Your task to perform on an android device: I want an important file to access offline due to some conditions I am unable to study , access the important file in the Drive app .
Image 0: 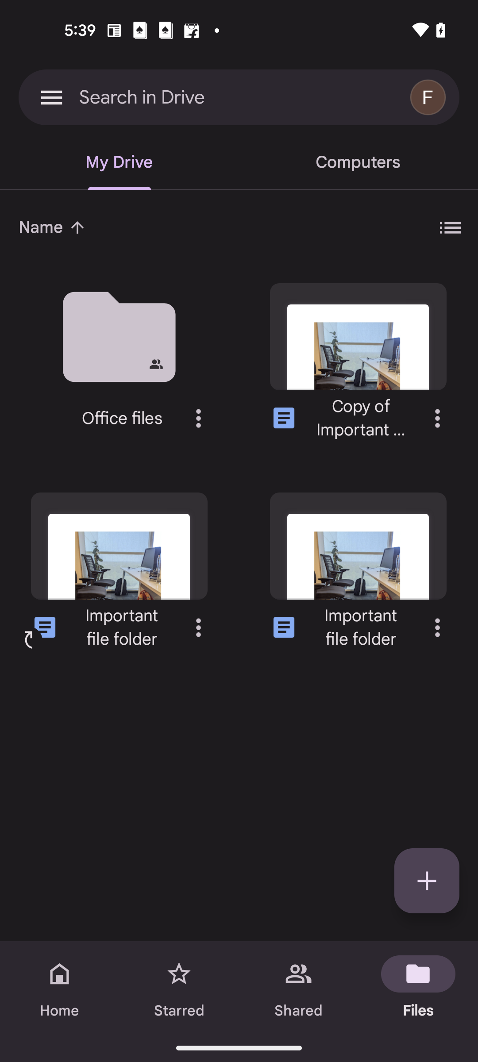
Click on the  three dots of the Important file folder
Step 0: click (437, 627)
Image 1: 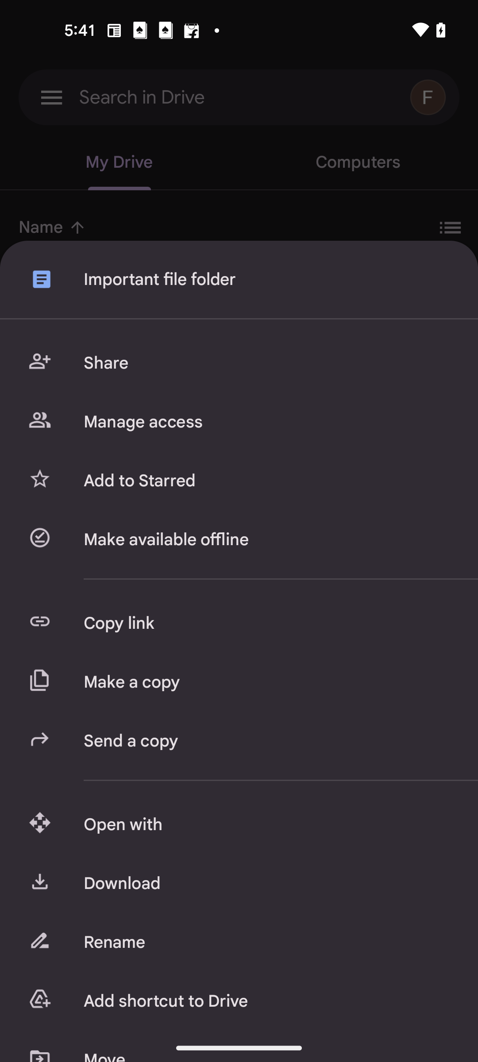
Click on Make available offline option
Step 1: click (266, 539)